Your task to perform on an android device: Add adidas x jeremy scott forum wings 4.0 "motorsport sneaker  to cart with shoe size 8 on sneaker thief app
Image 0: 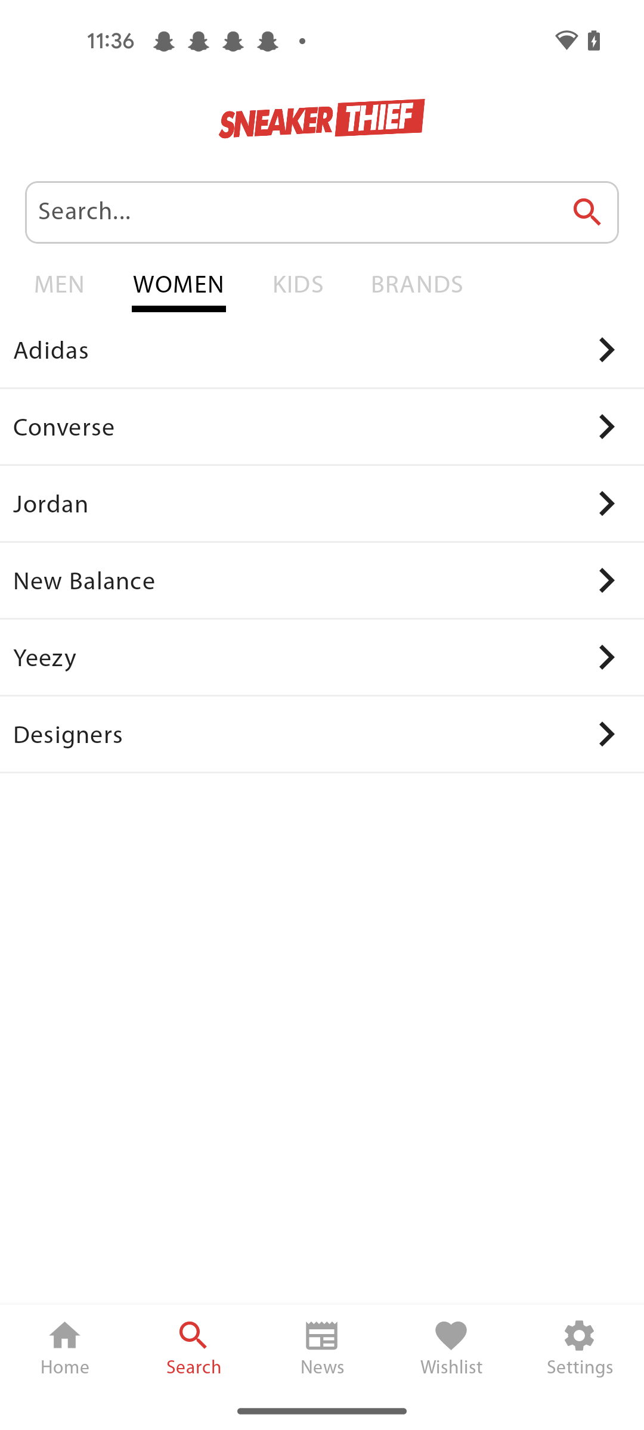
Click on the Adidas option of the screen 
Step 0: click (322, 350)
Image 1: 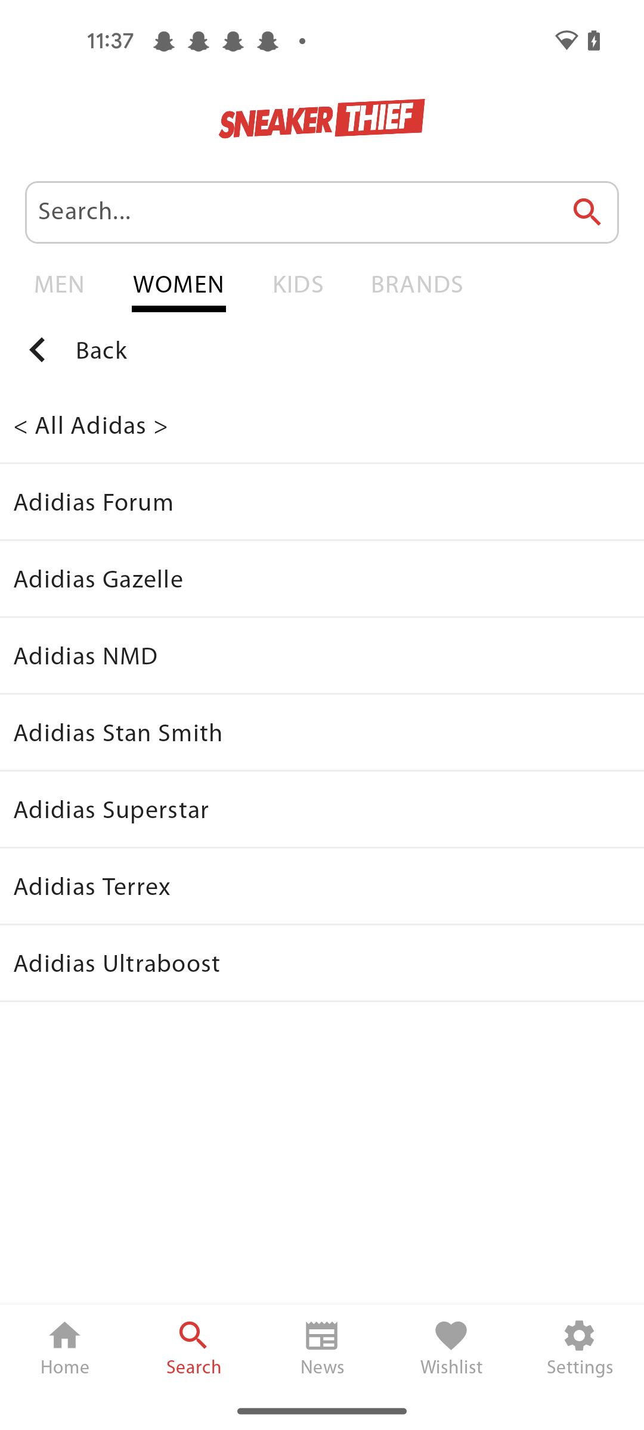
Click on the Adidas forum option
Step 1: click (322, 501)
Image 2: 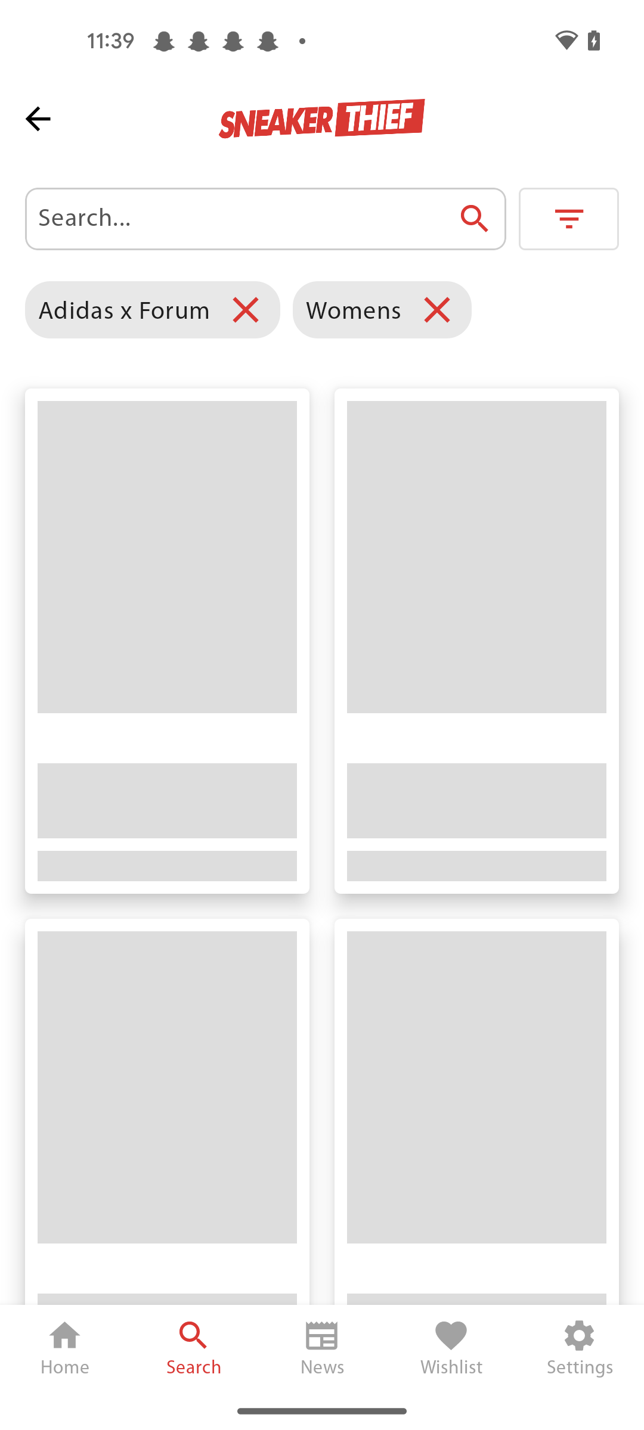
Click on the Adidas forum option
Step 2: wait
Image 3: 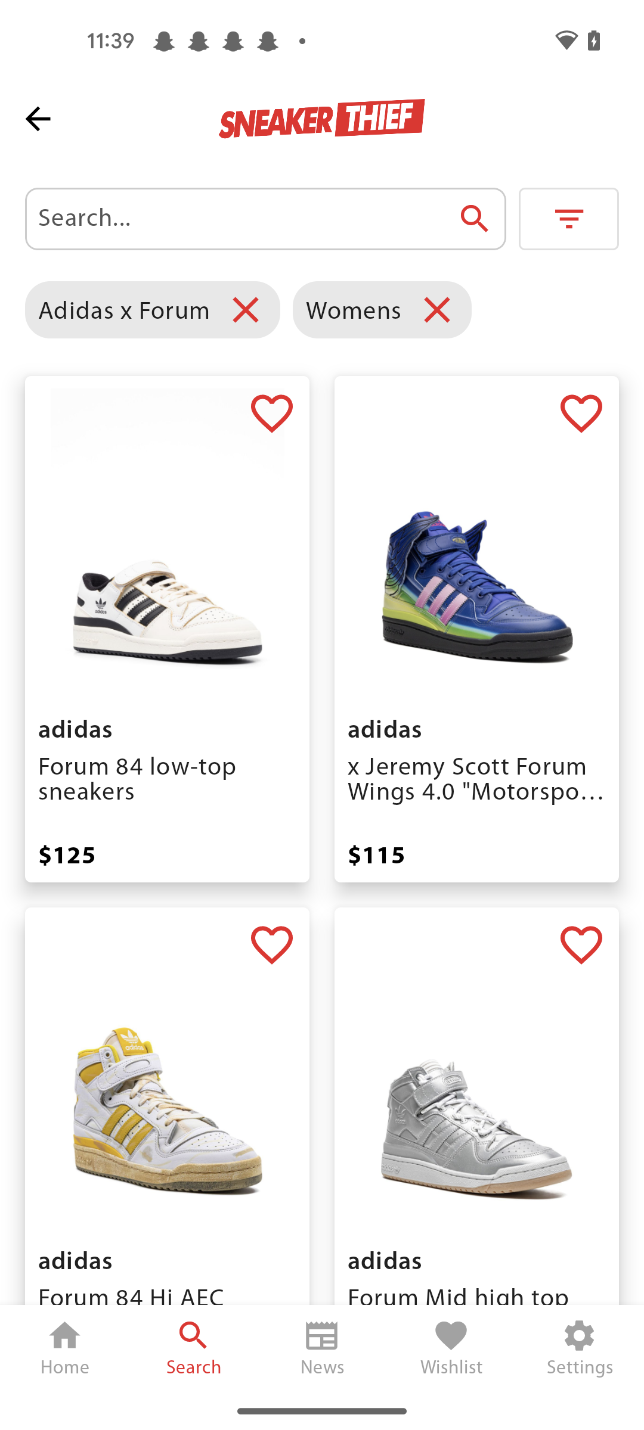
Click on the  adidas x jeremy scott forum wings 4.0 "motorsport sneaker option
Step 3: click (476, 641)
Image 4: 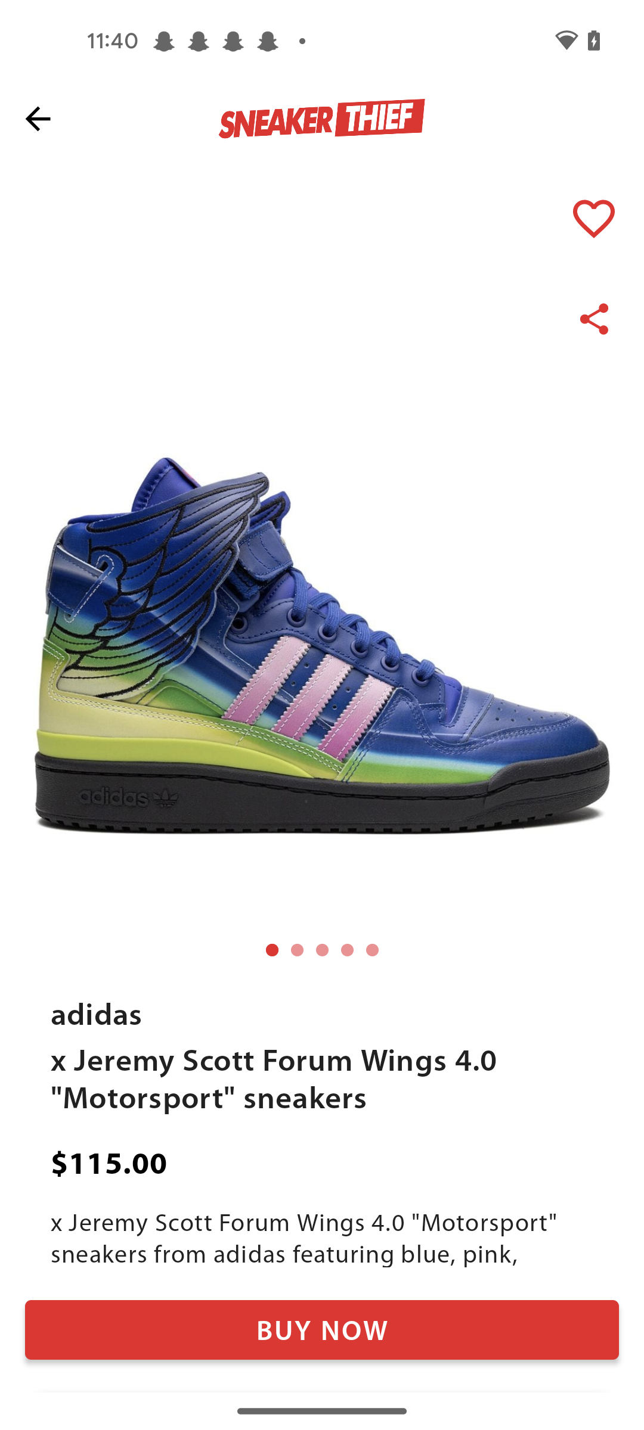
Click on the Buy Now tab of the screen 
Step 4: click (322, 1330)
Image 5: 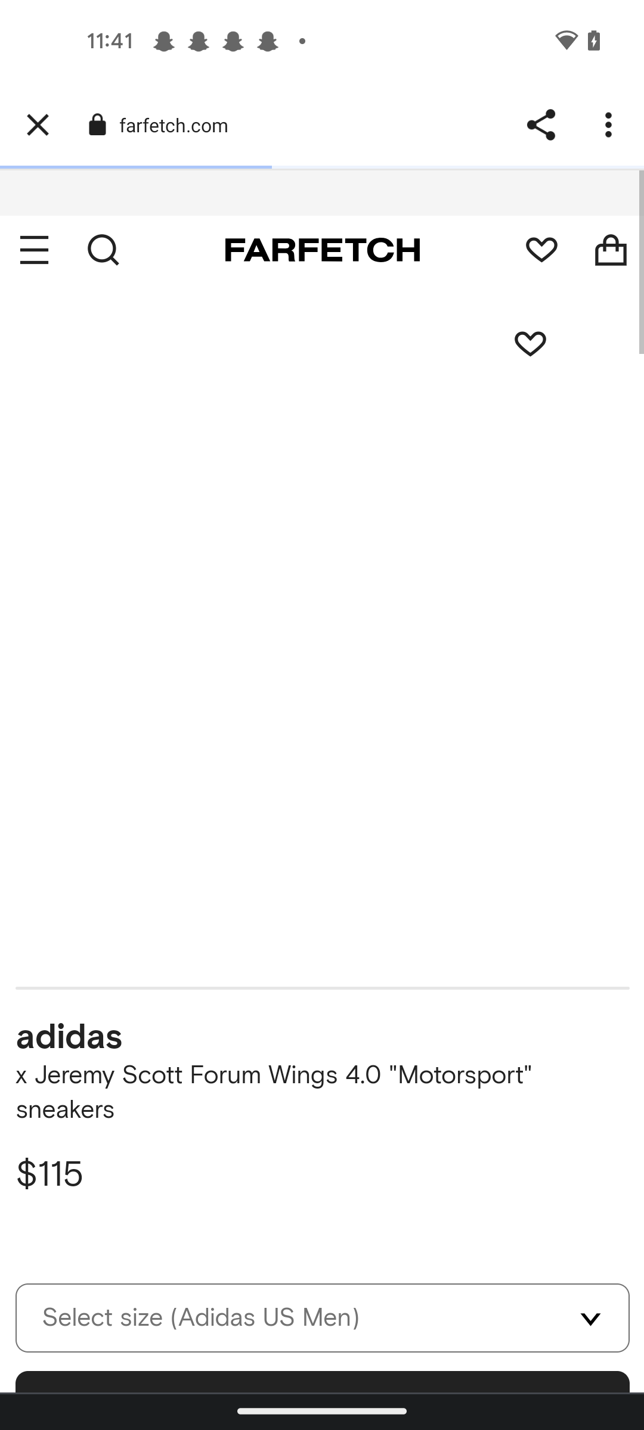
Click on the Buy Now tab of the screen 
Step 5: wait
Image 6: 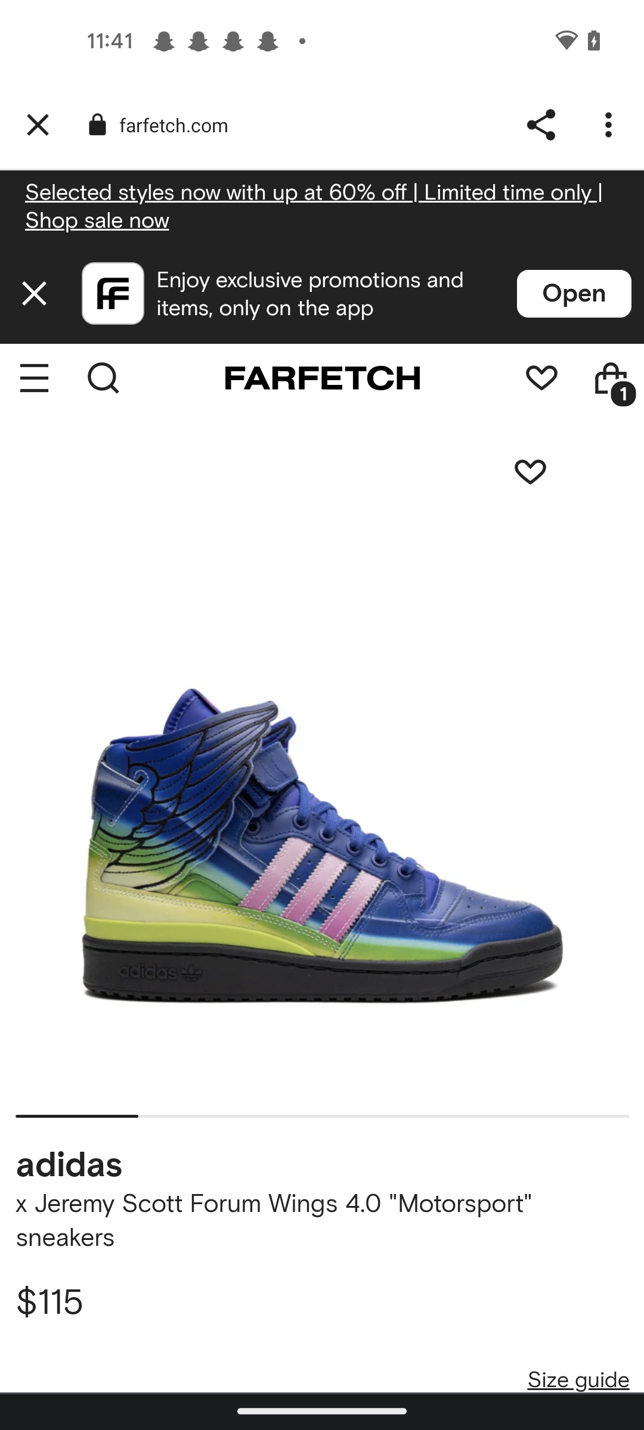
Swipe up 
Step 6: scroll down
Image 7: 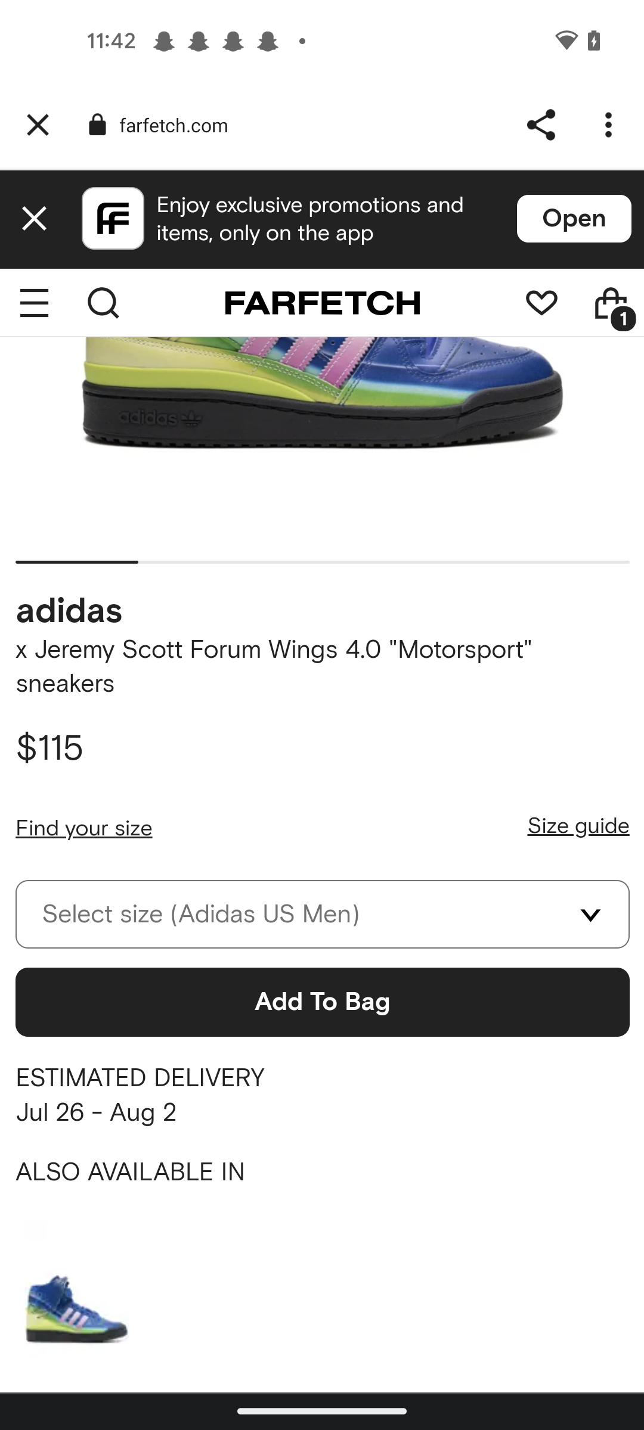
Click on the Select size tab
Step 7: click (321, 914)
Image 8: 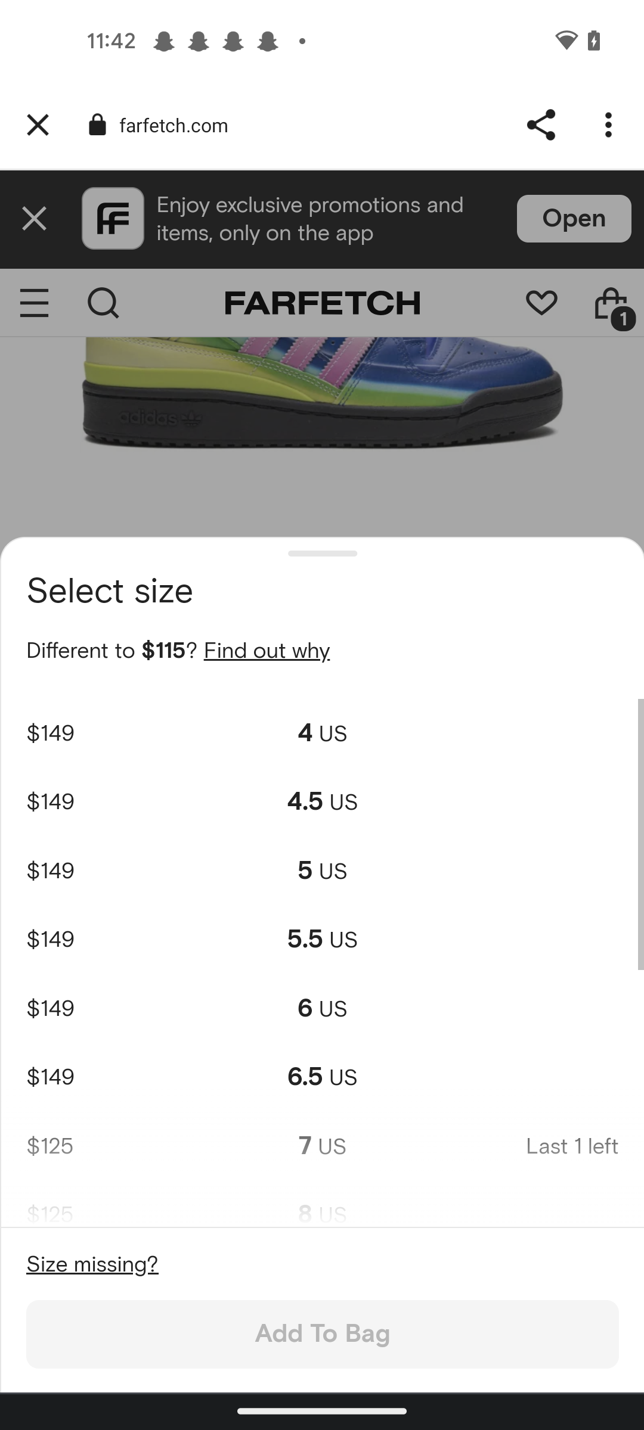
Swipe up
Step 8: scroll down
Image 9: 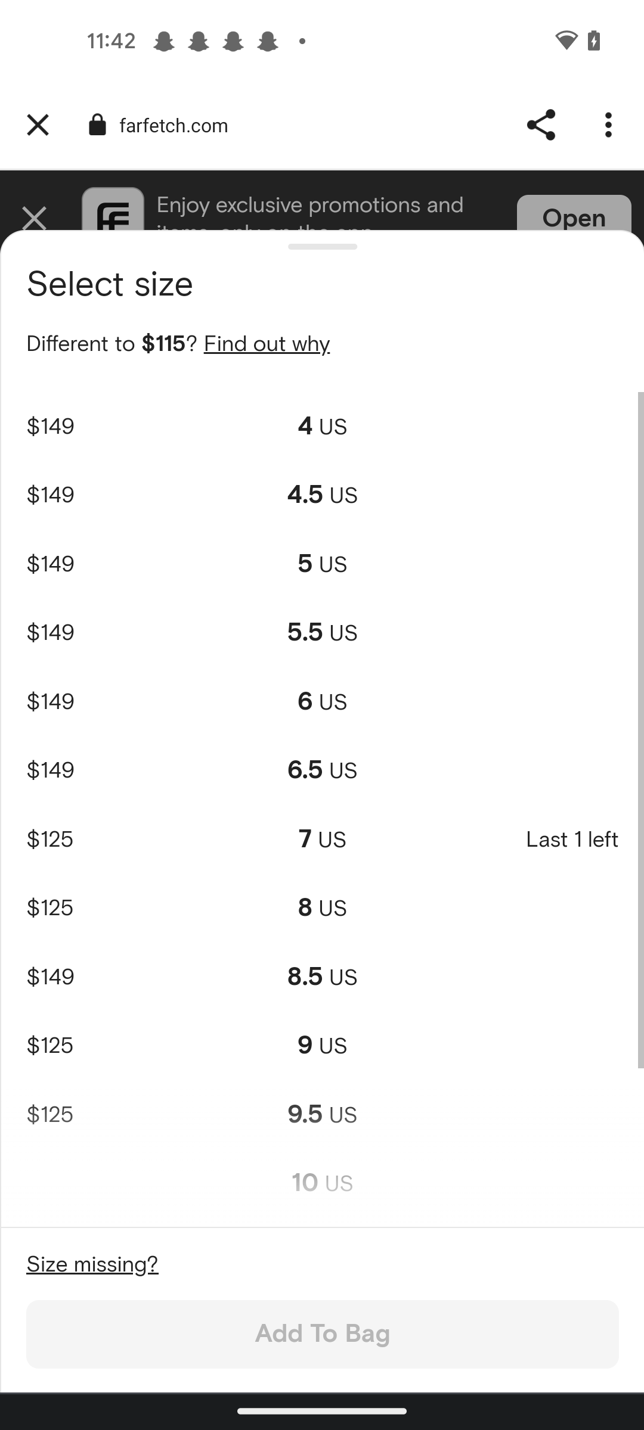
Select the size 8
Step 9: click (323, 909)
Image 10: 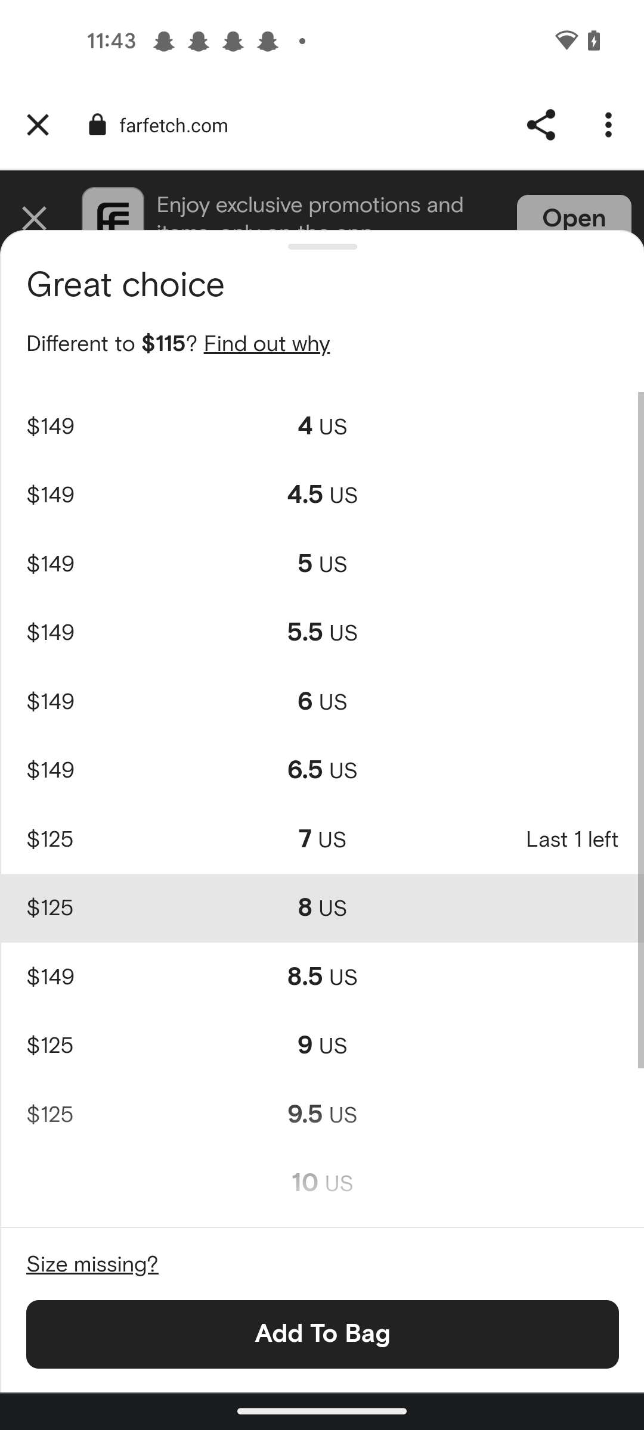
Click on the Add to bag tab
Step 10: click (322, 1334)
Image 11: 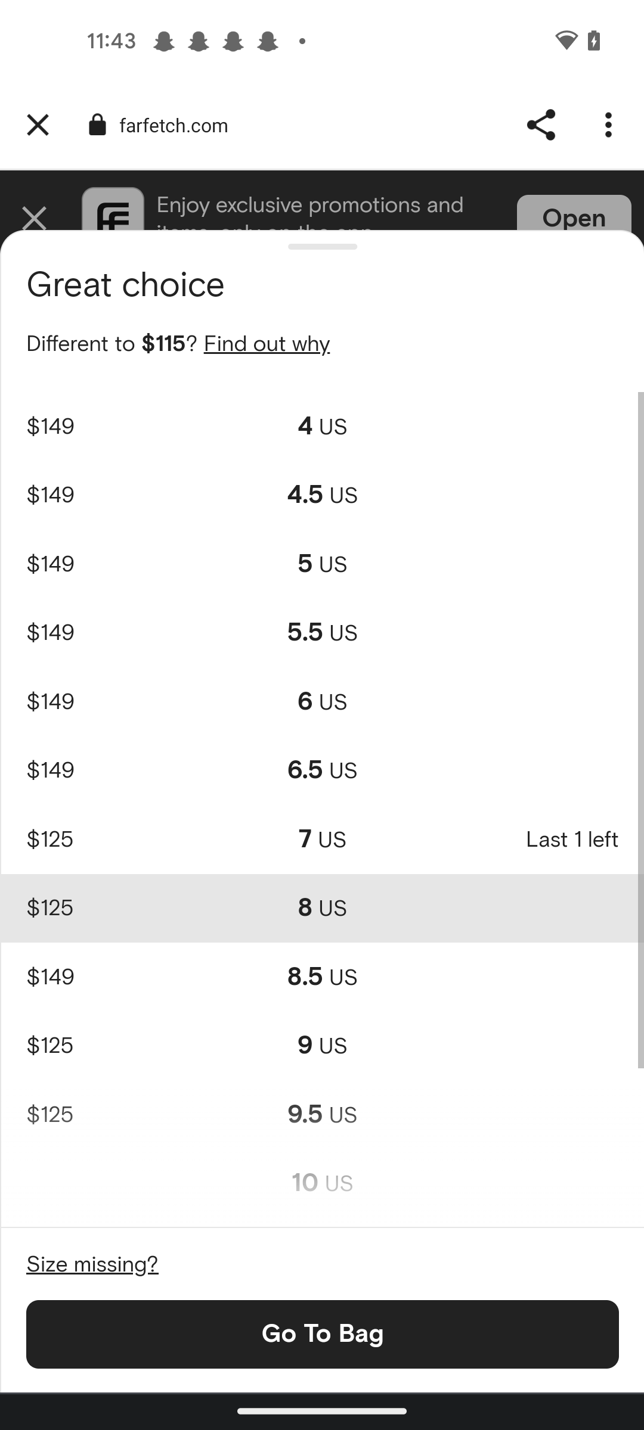
Click on the Add to bag tab
Step 11: wait